Your task to perform on an android device: In the eBay app, add the Adidas AX2S Men's Trail hiking shoes with Size 9 and Color Bejge to the wishlist.
Image 0: 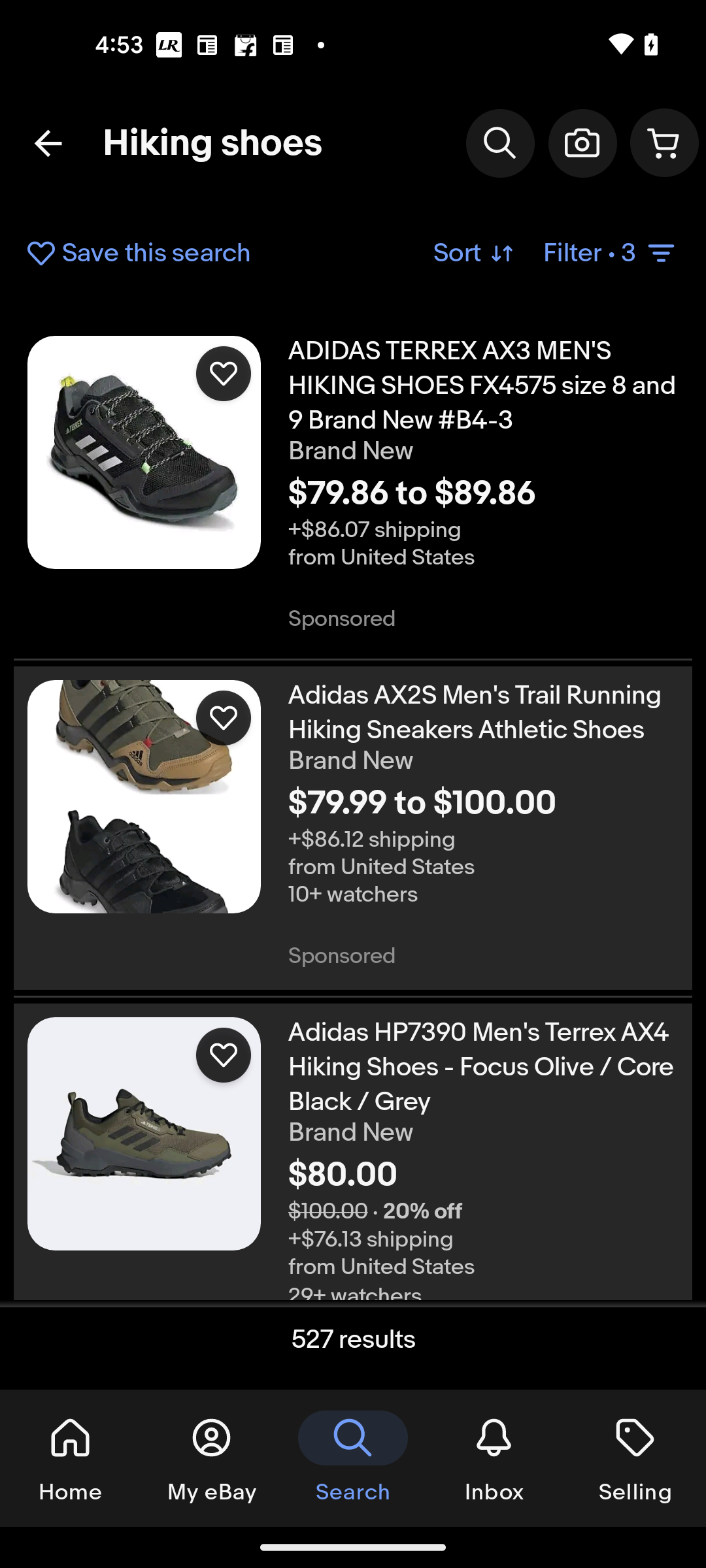
Open the Adidas AX2S Men's Trail hiking shoes
Step 0: click (509, 746)
Image 1: 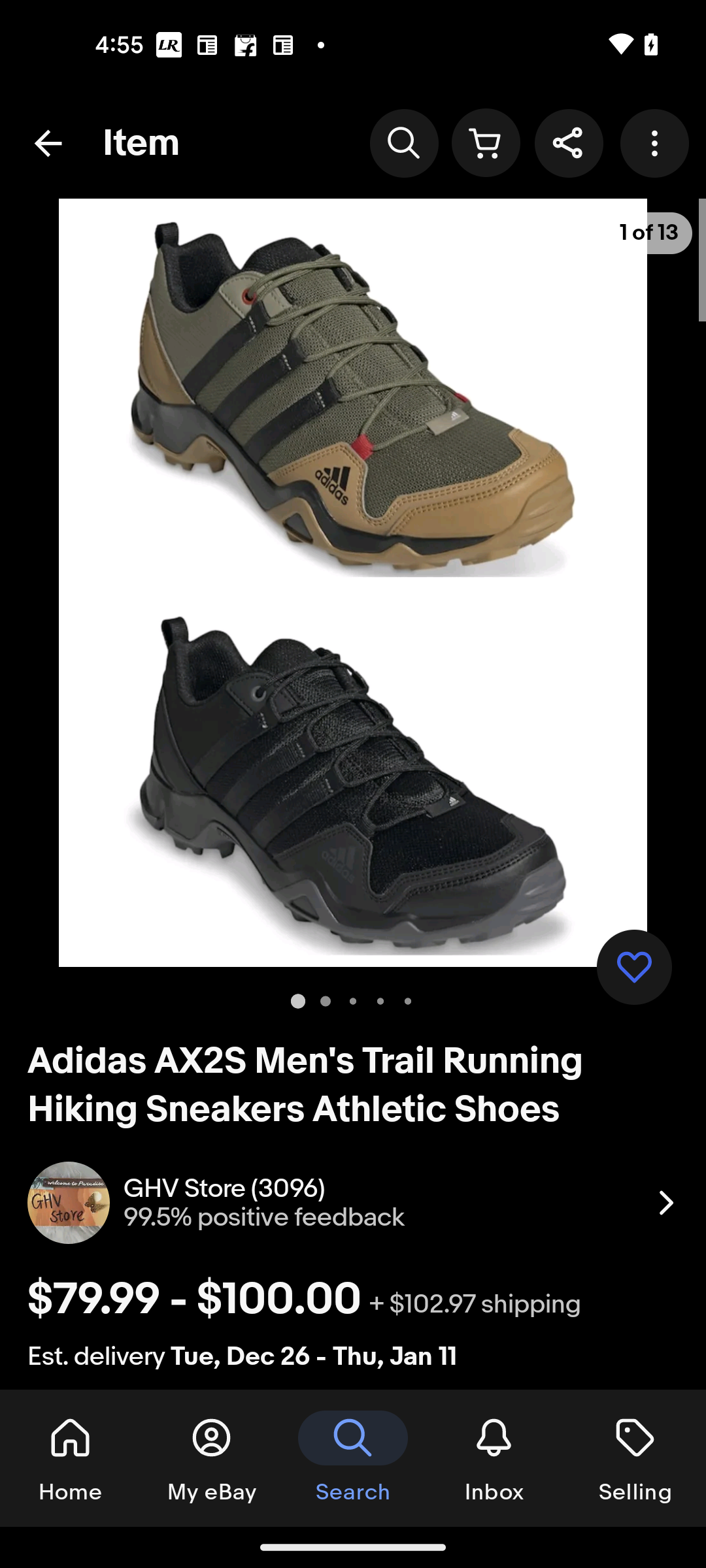
Swipe up to Add to watchlist button
Step 1: scroll down
Image 2: 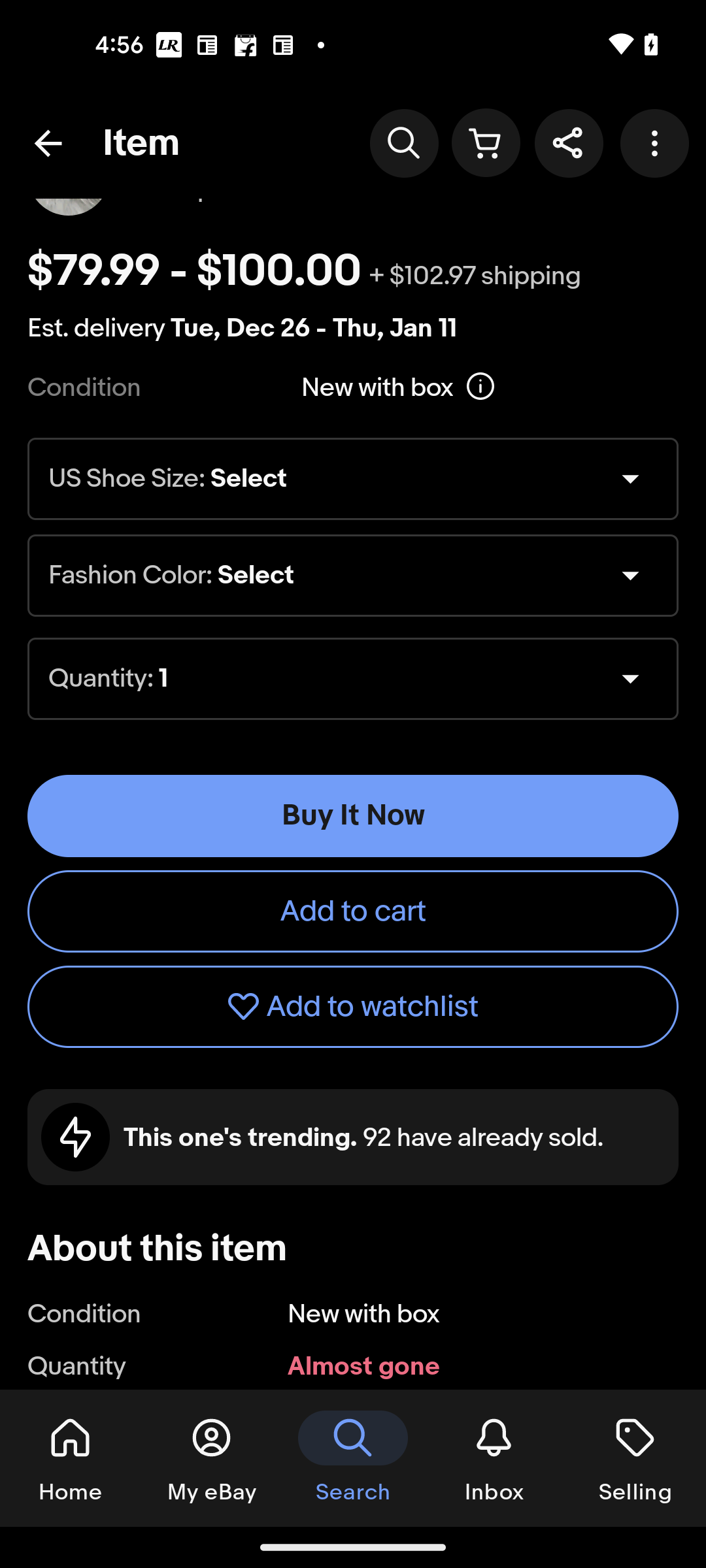
Click on Add to watchlist button
Step 2: click (353, 1007)
Image 3: 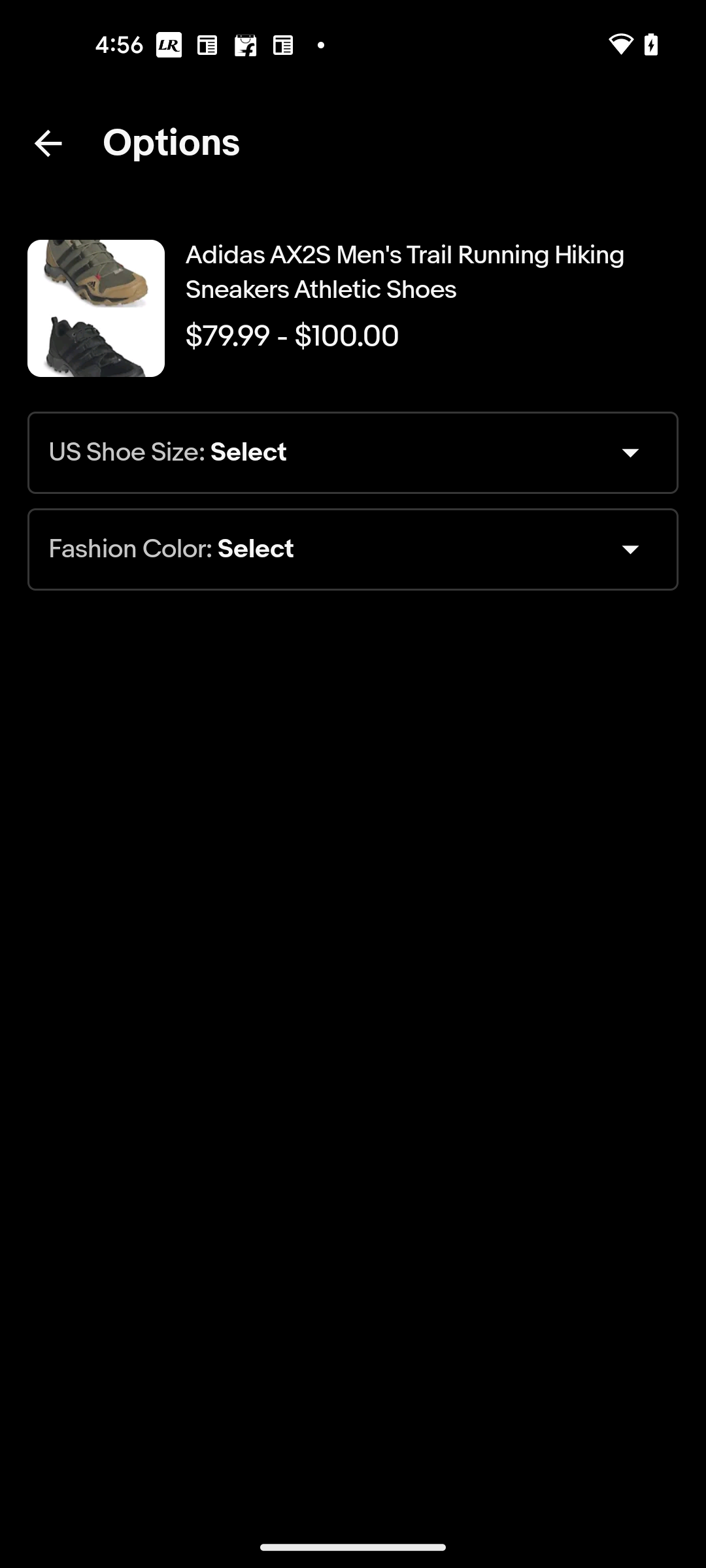
Click on the Us shoe Size dropdown option
Step 3: click (311, 453)
Image 4: 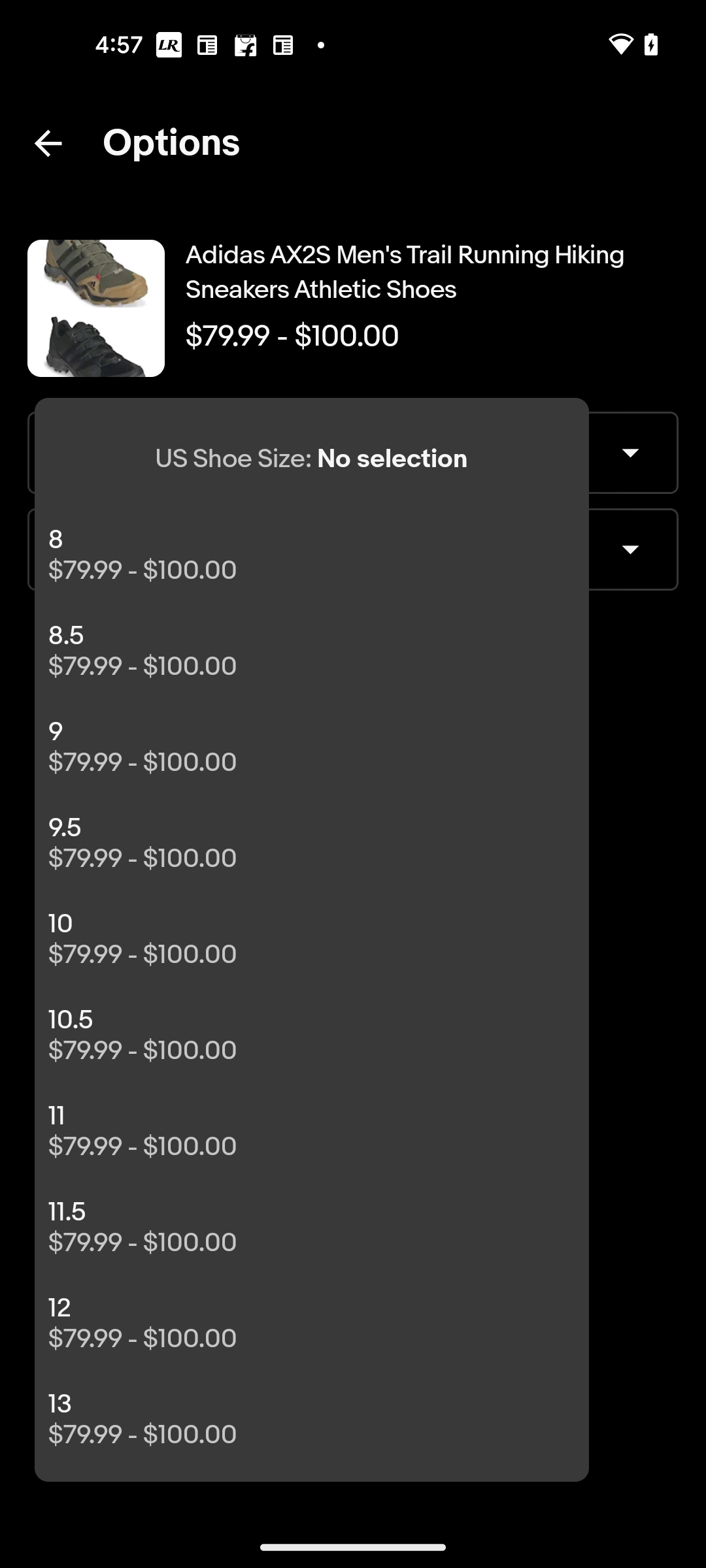
Select 9
Step 4: click (311, 762)
Image 5: 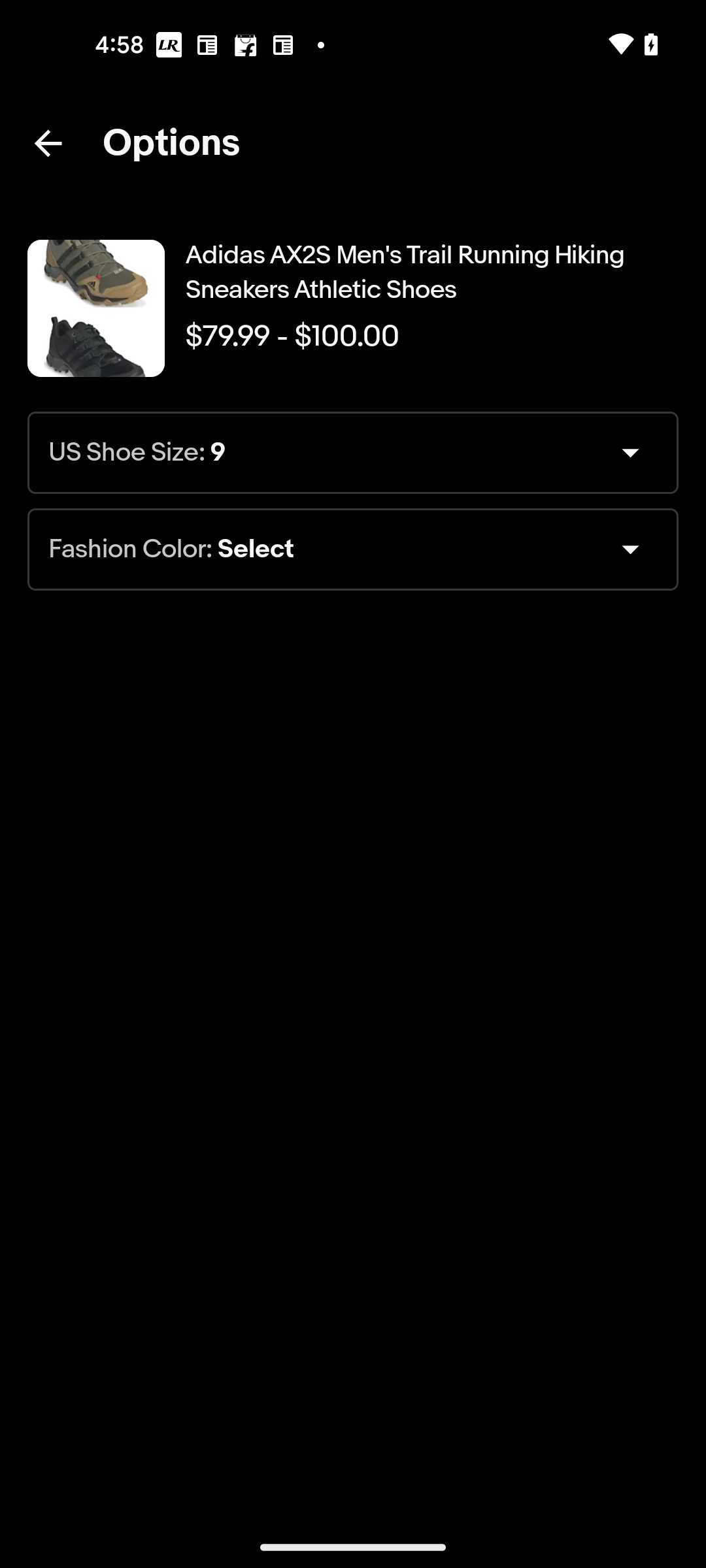
Click on Fashion color dropdown option
Step 5: click (311, 549)
Image 6: 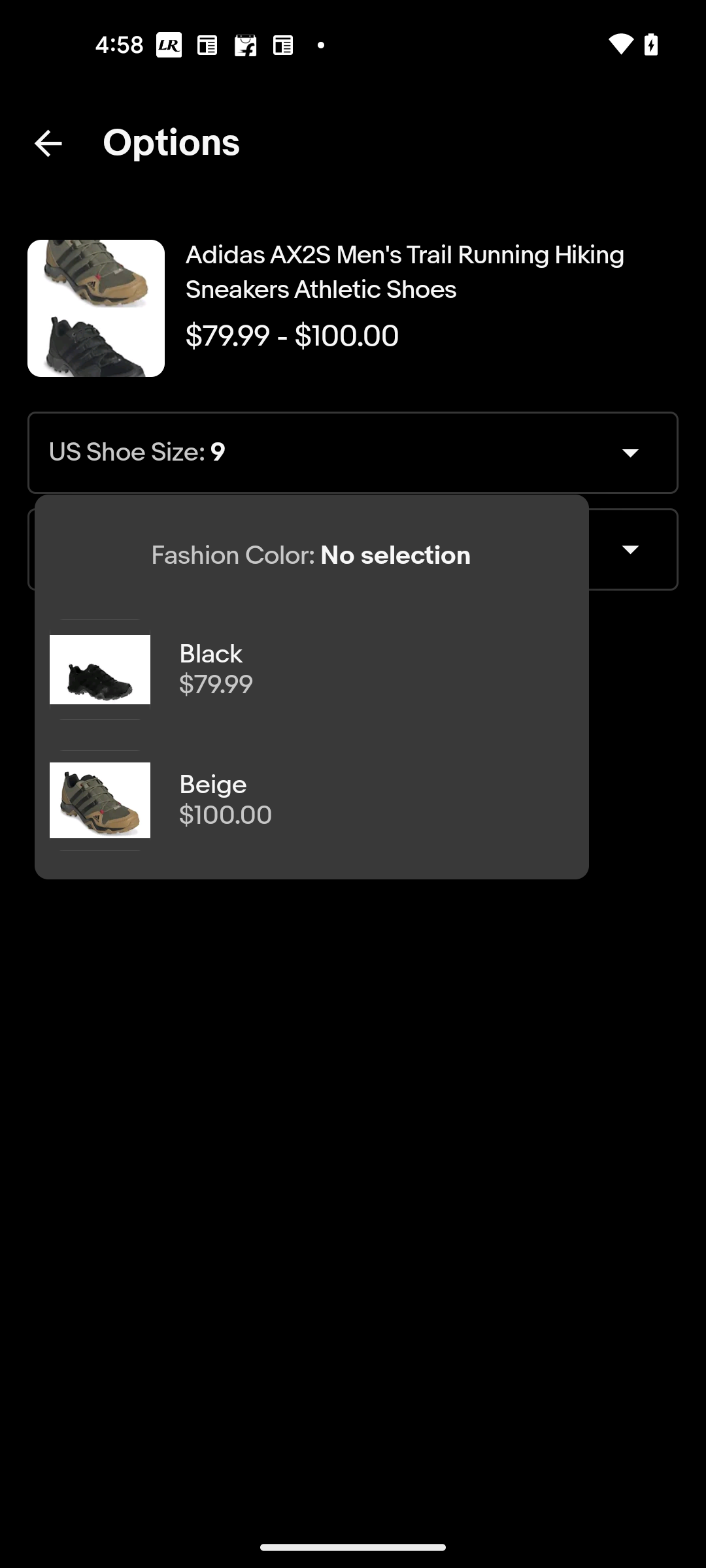
Select Beige color
Step 6: click (377, 815)
Image 7: 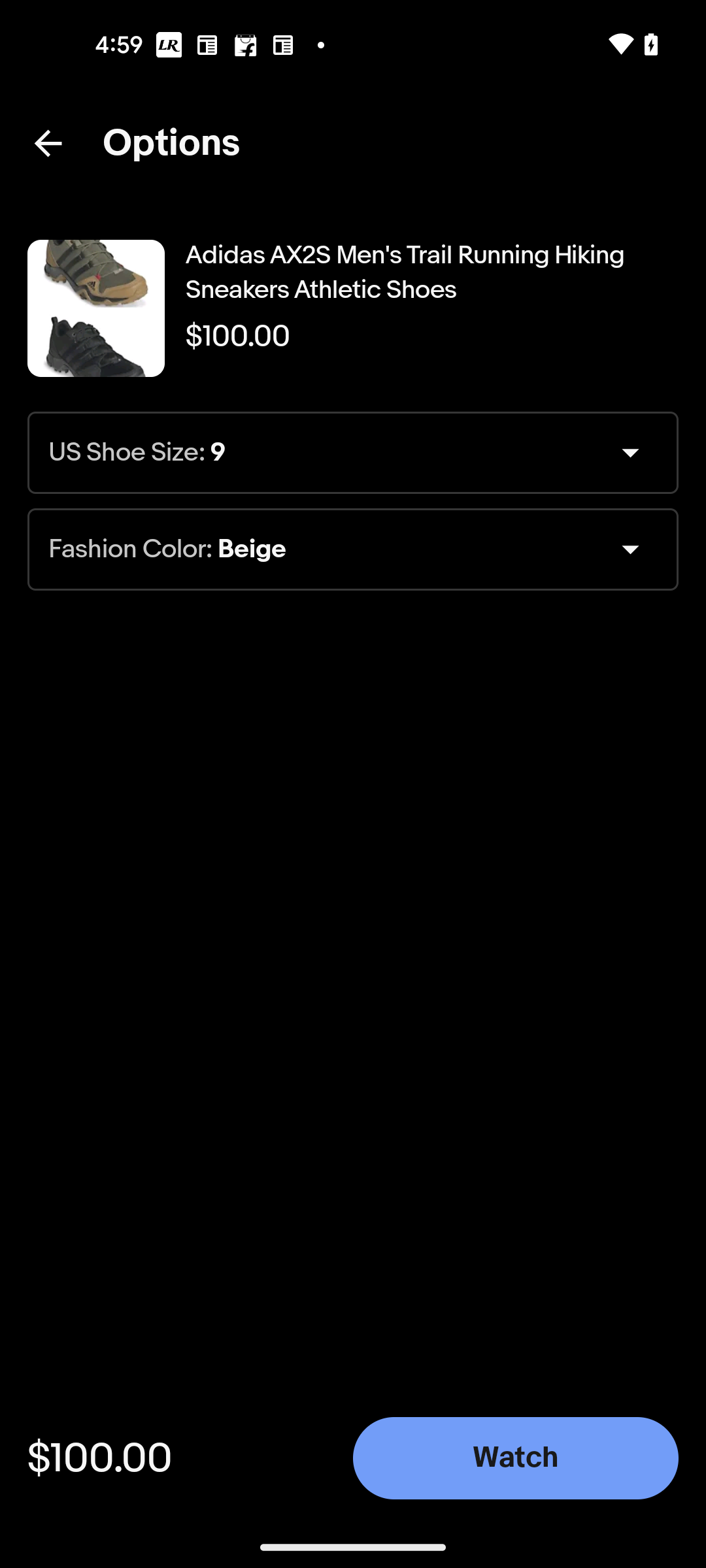
Click on Watch button
Step 7: click (516, 1458)